Your task to perform on an android device: Because of the stress at my job, I've been experiencing a lot of stress, and I want to try meditation to assist. Using the Medito app, have a guided meditation session.
Image 0: 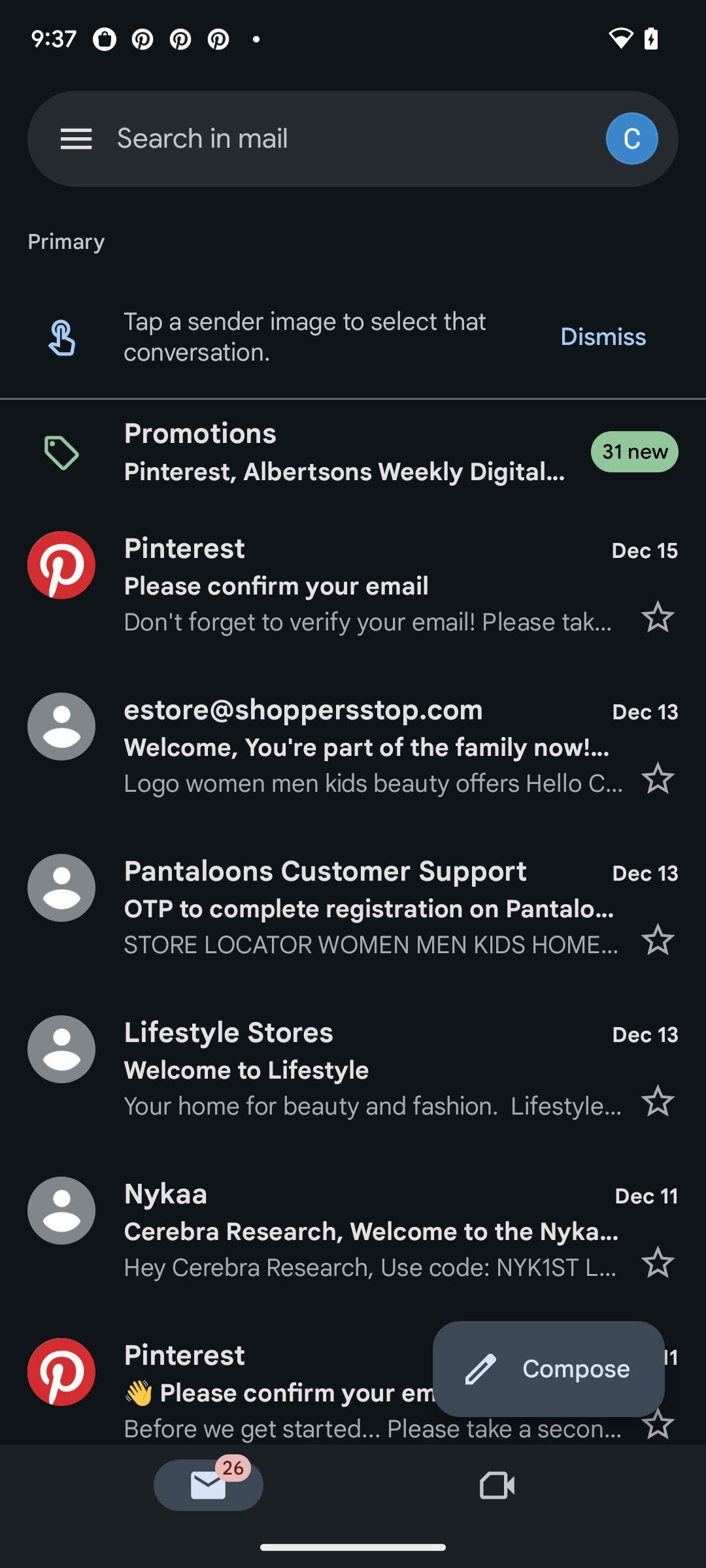
Open the Medito app.
Step 0: open app "Medito"
Image 1: 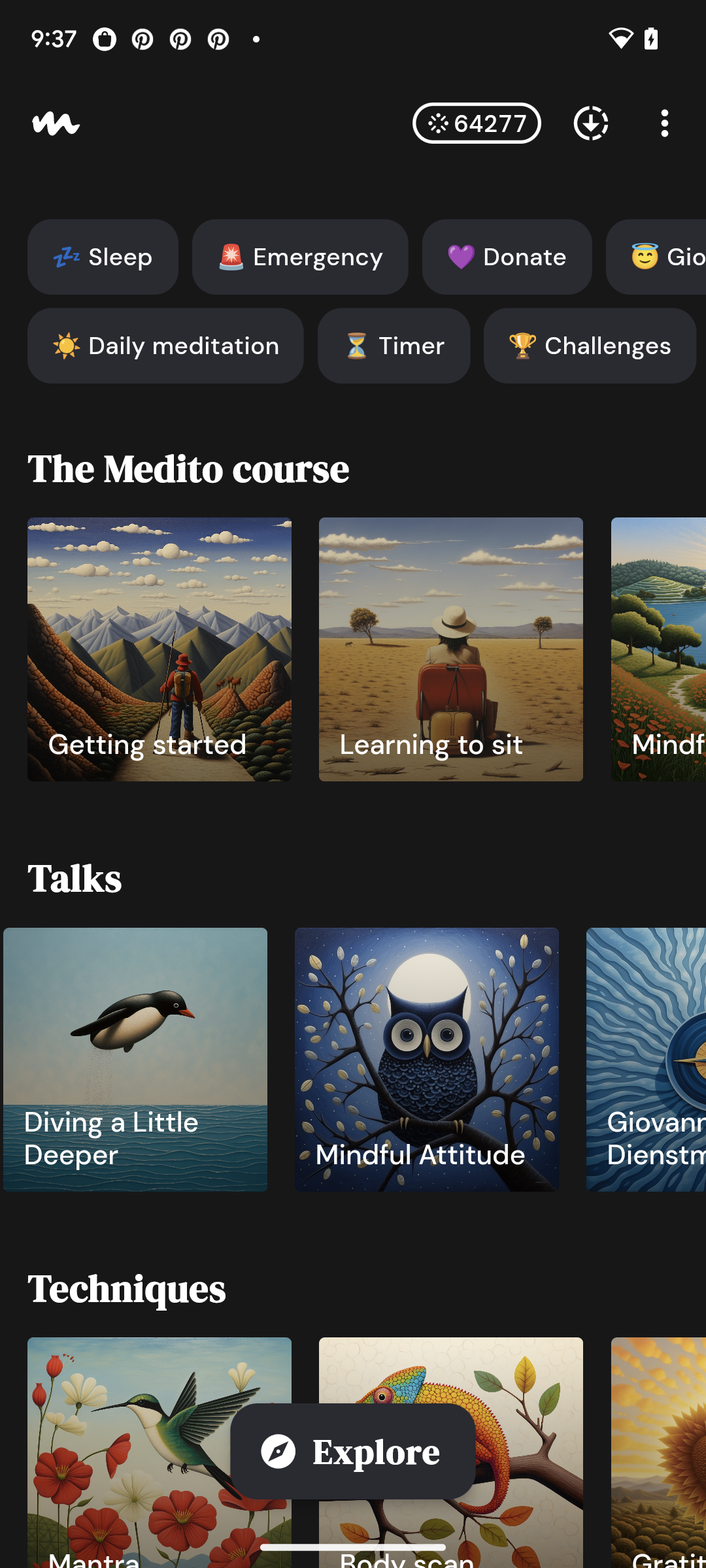
Click on the Getting started option under the Medito course.
Step 1: click (160, 649)
Image 2: 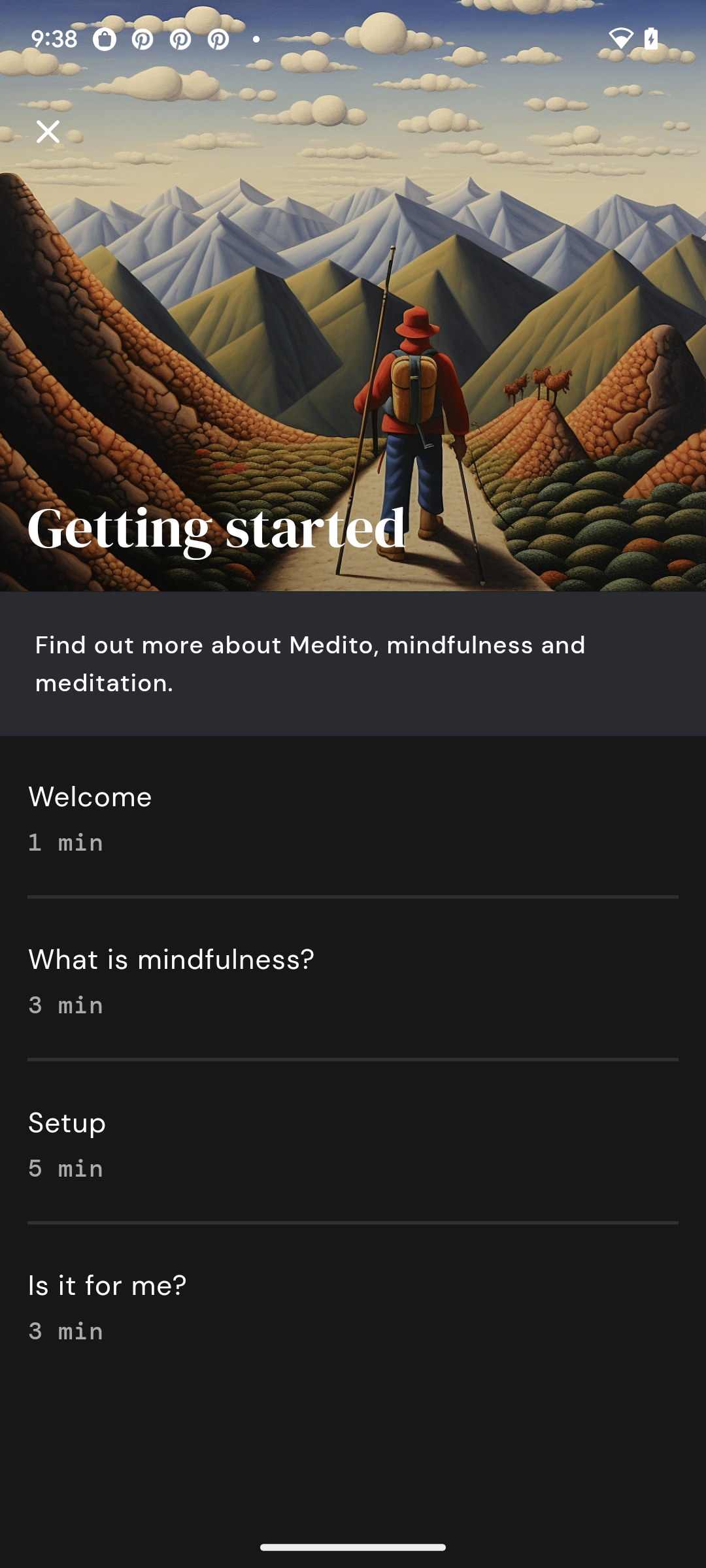
Start the guided meditation with the Welcome audio.
Step 2: click (353, 815)
Image 3: 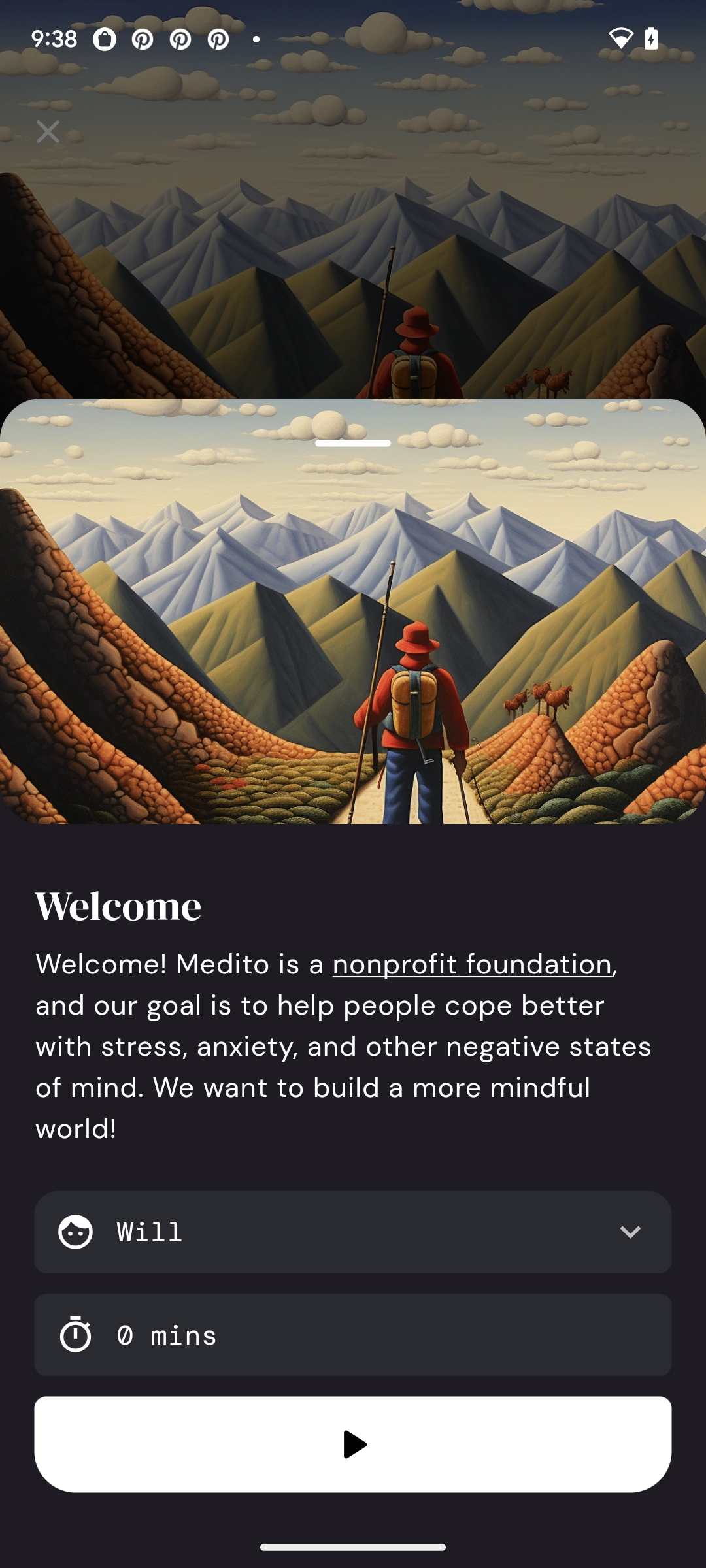
Click on the play button.
Step 3: click (353, 1444)